Your task to perform on an android device: In the Weather XS app. Search for Germany's weather to view past weather conditions.
Image 1: 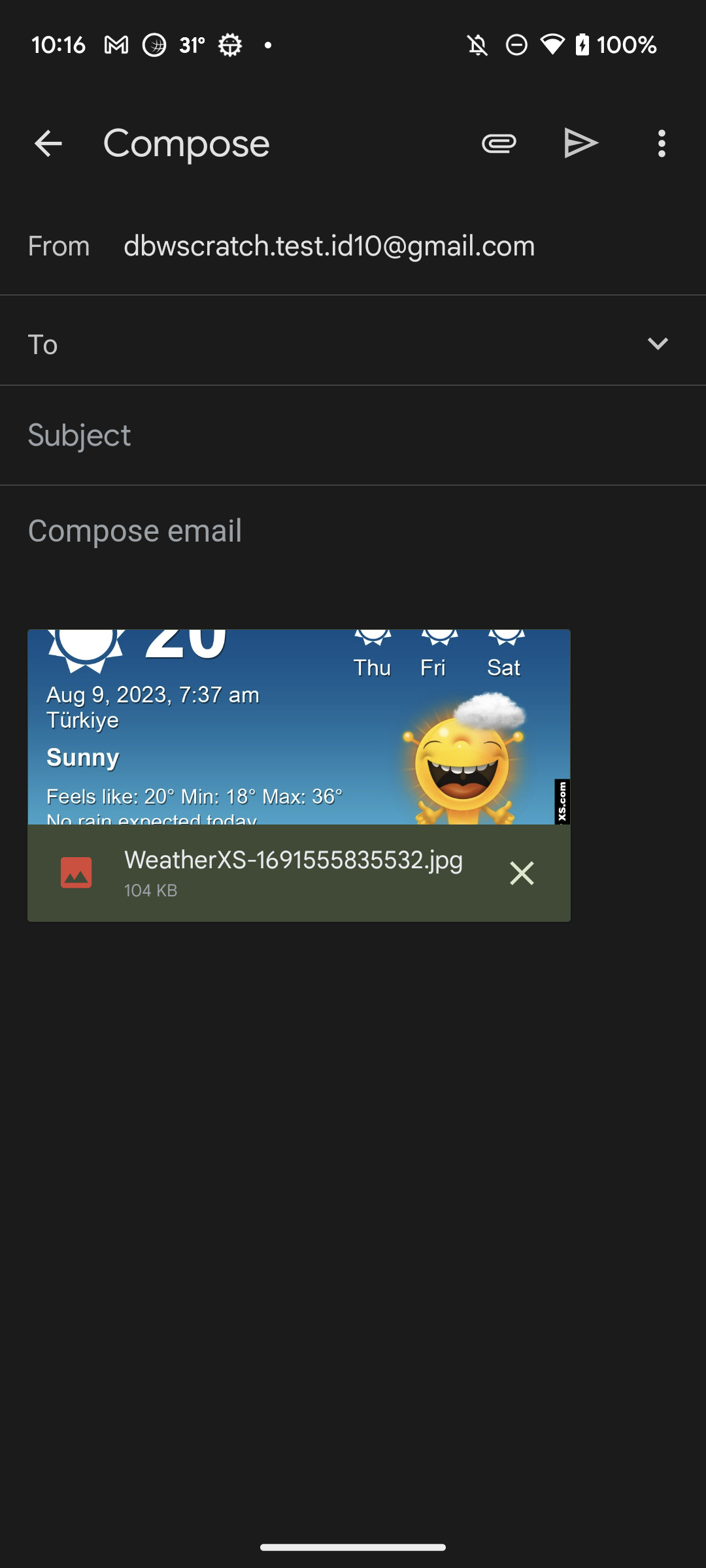
Go back to the screen
Step 1: press back button
Image 2: 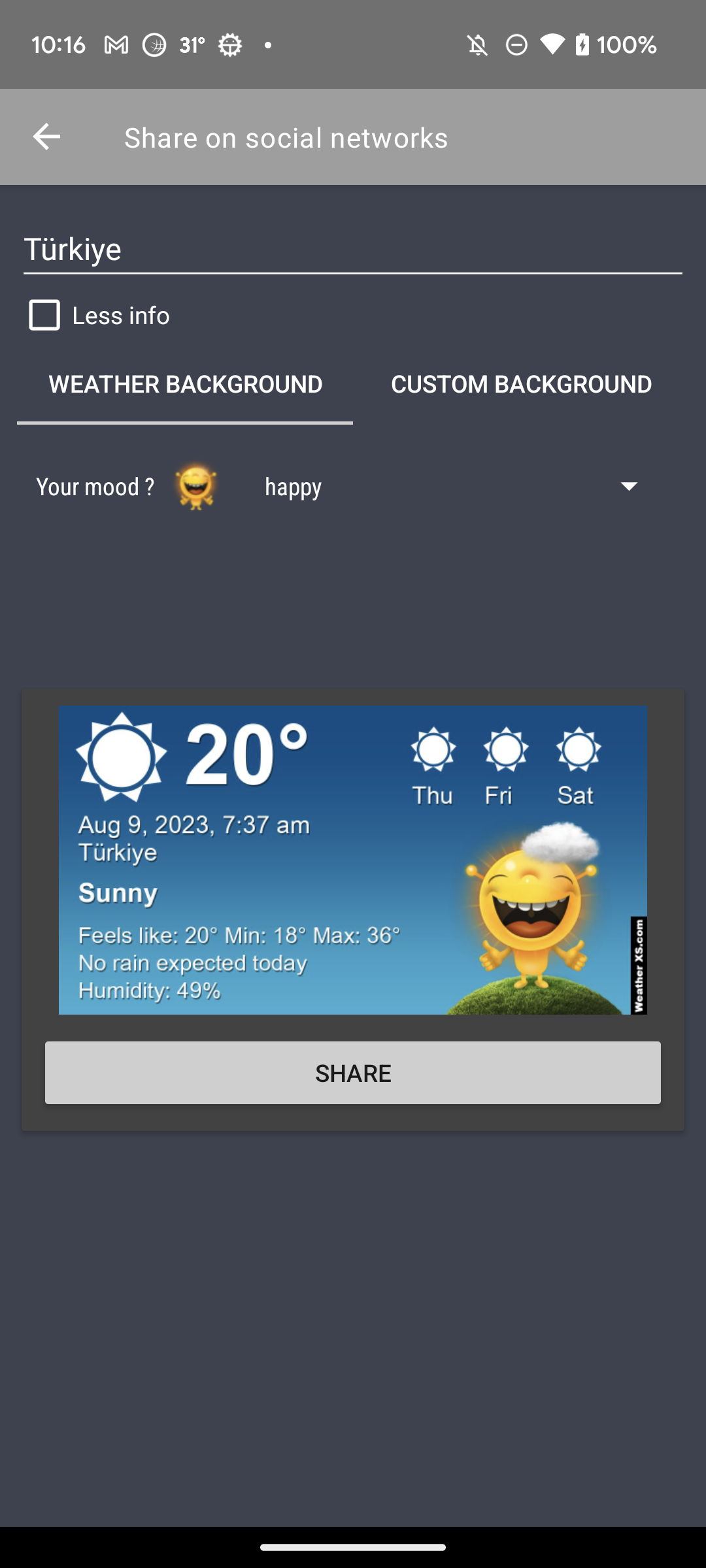
Go back to the screen
Step 2: press back button
Image 3: 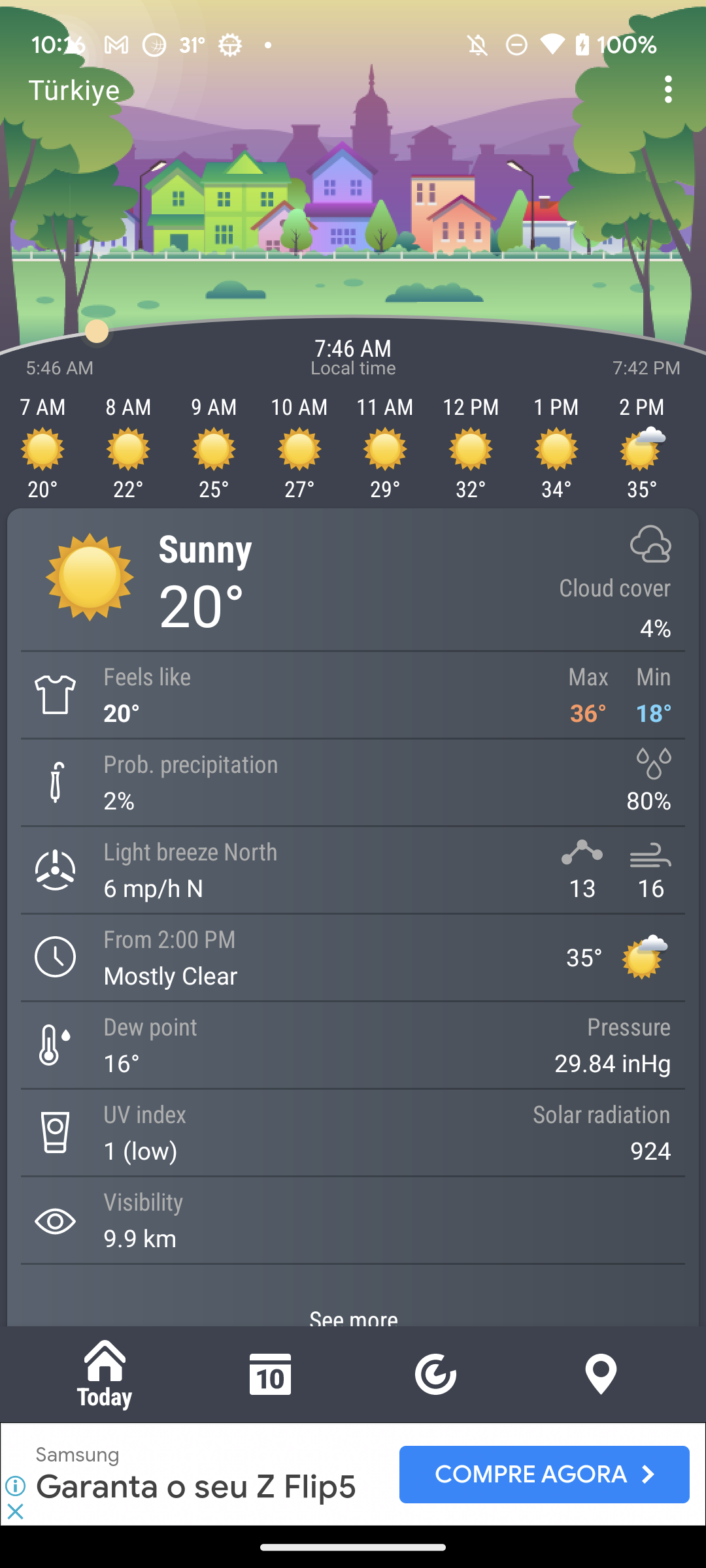
Scroll up to view the By hour weather history
Step 3: scroll down